Your task to perform on an android device: I use the Decathlon app to look for shoes with a shoe size of 9.
Image 0: 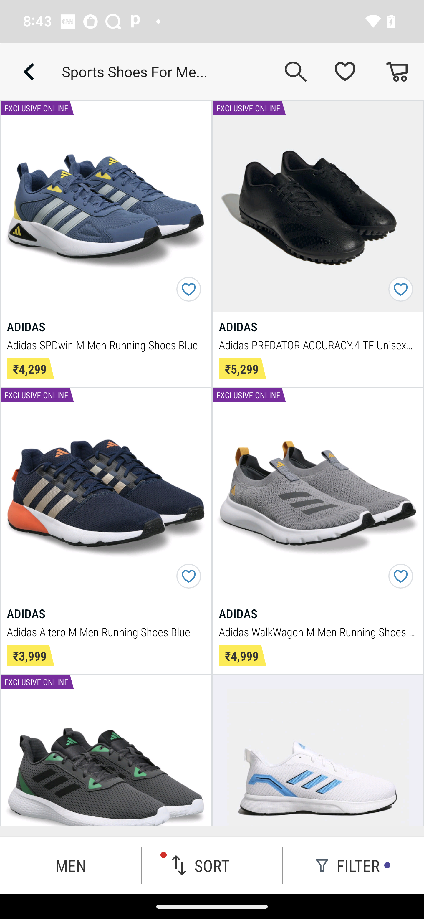
Click on the filter button to choose the right size
Step 0: click (348, 865)
Image 1: 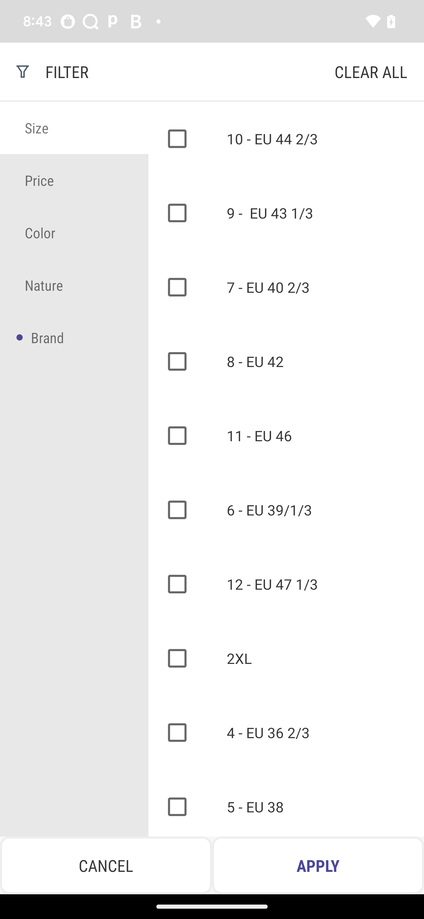
Click on the 9 EU
Step 1: click (175, 220)
Image 2: 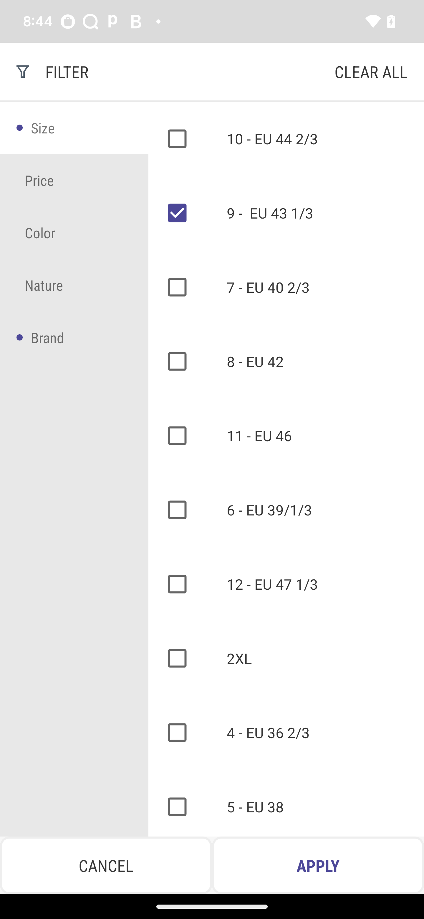
Click on the apply
Step 2: click (318, 865)